Your task to perform on an android device: I want to mark the dinner time reminder as completed now that I've finished my dinner.
Image 0: 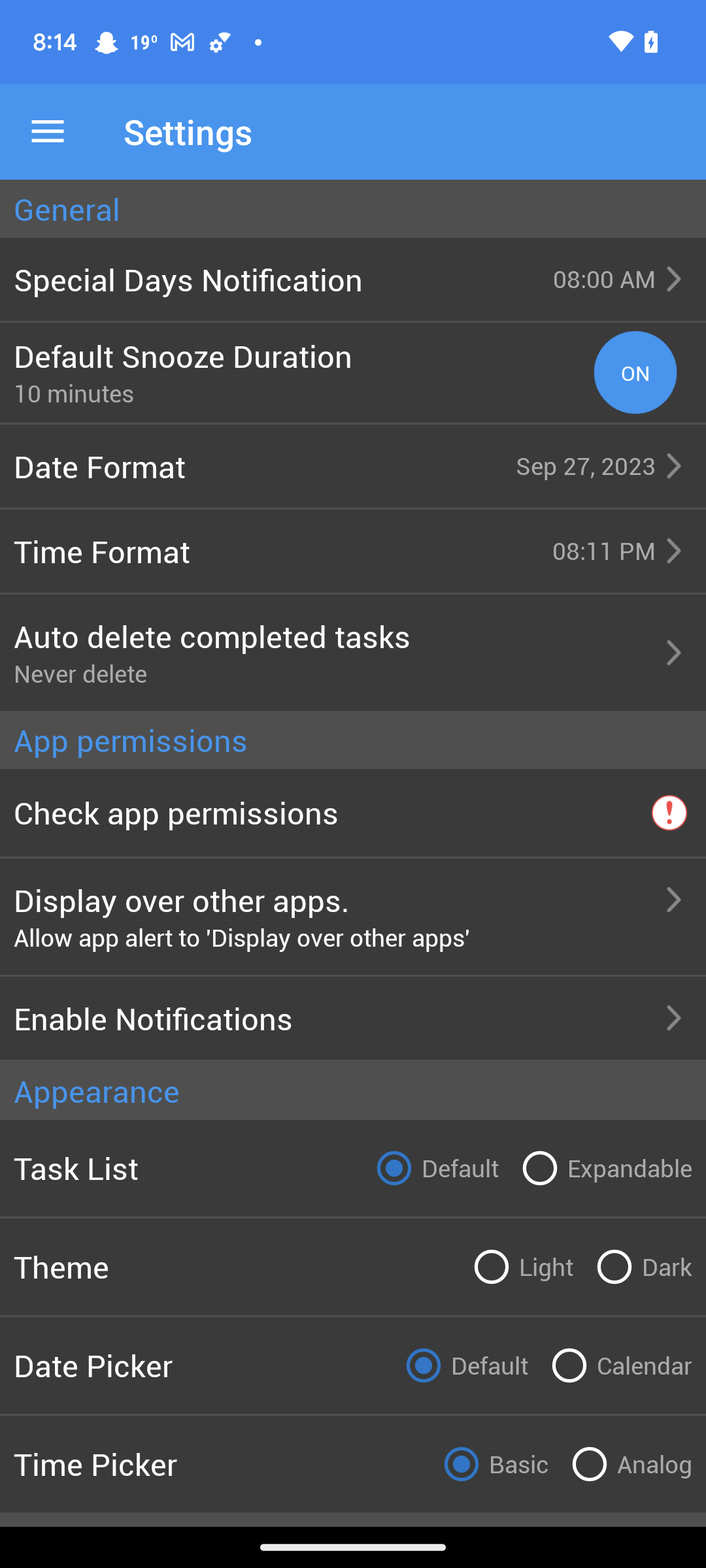
Go back to the previous screen
Step 0: press back button
Image 1: 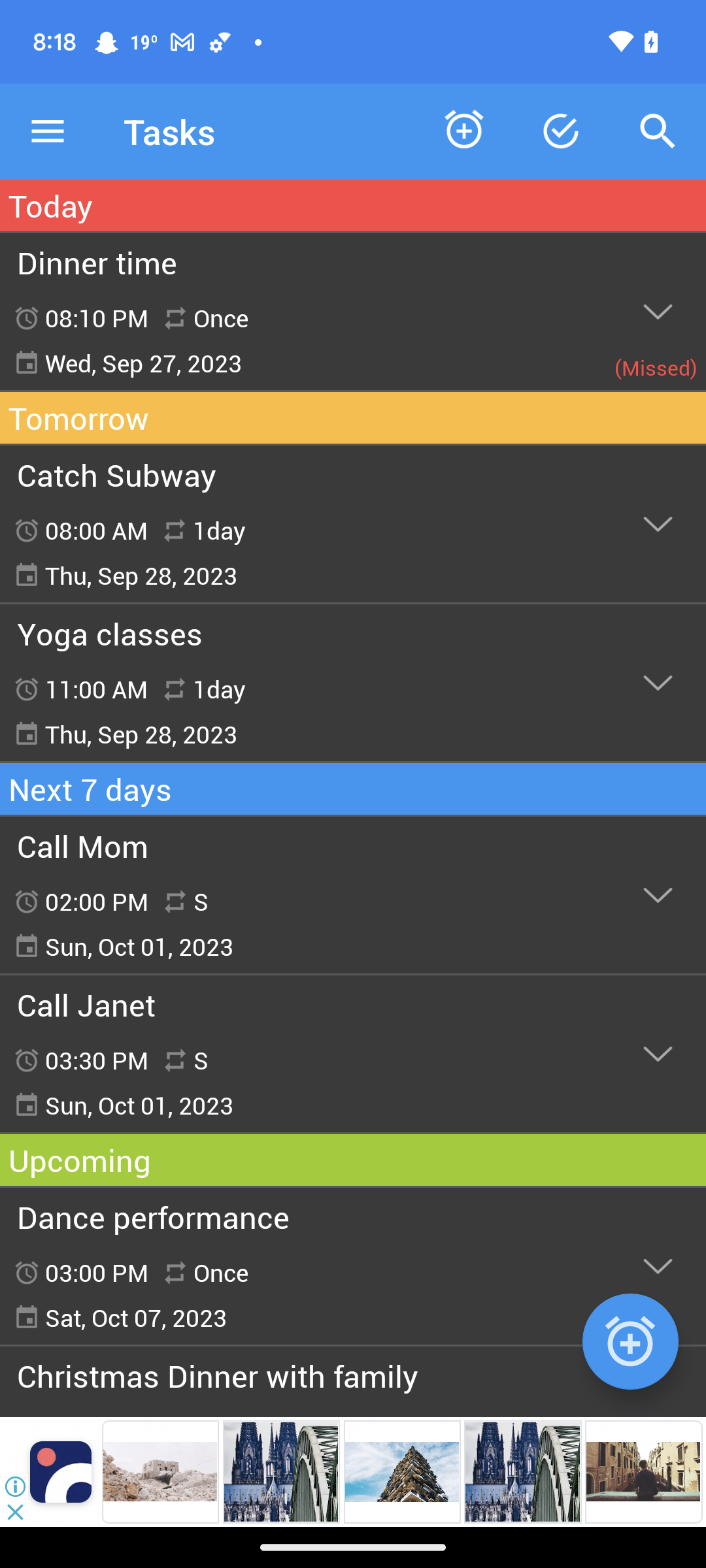
Click on the dinner time reminder
Step 1: click (353, 312)
Image 2: 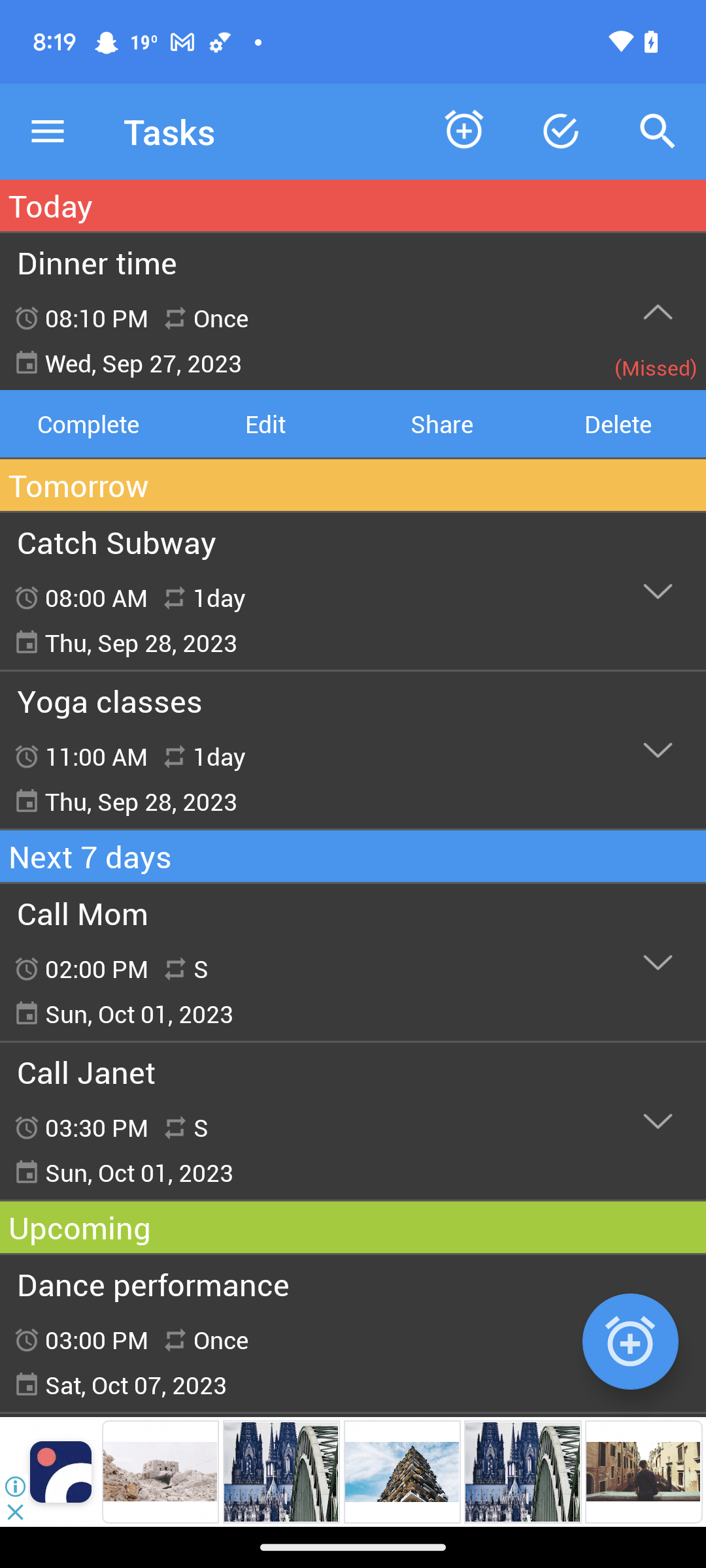
Click on the complete option
Step 2: click (88, 423)
Image 3: 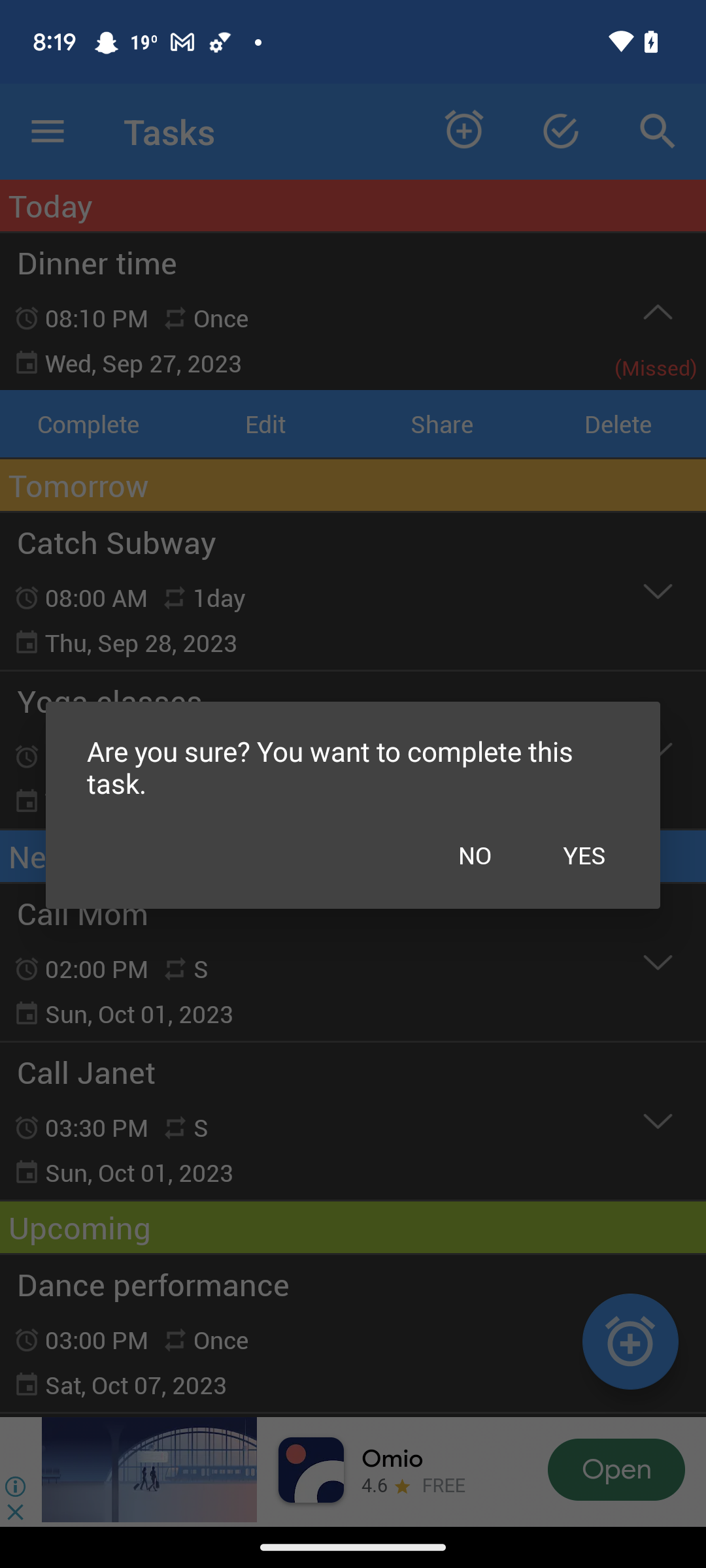
Click on the YES button
Step 3: click (584, 855)
Image 4: 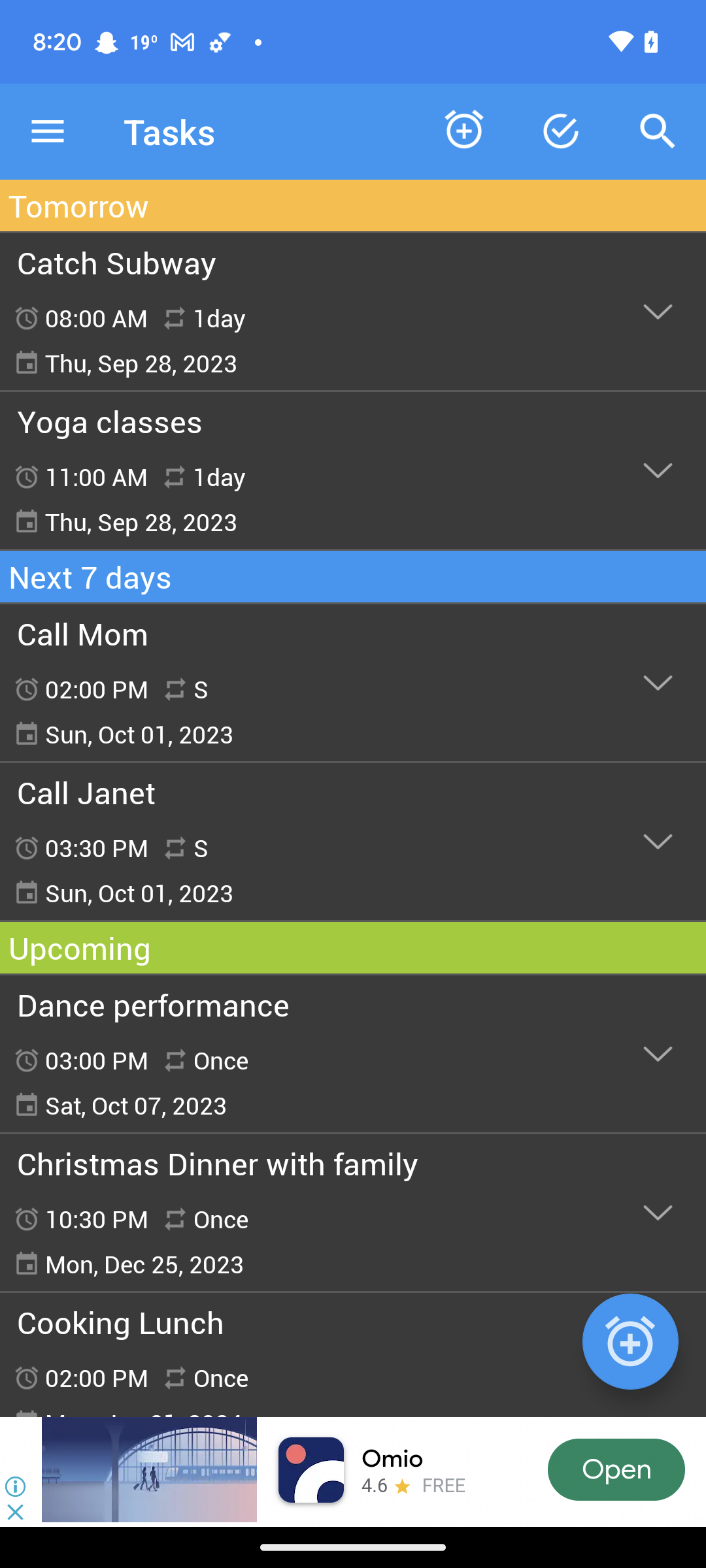
Click on the tick icon at the top of the screen
Step 4: click (560, 131)